Your task to perform on an android device: save the document for me with the name "Office meeting 2023" on the Microsoft 365 (Office) app."
Image 0: 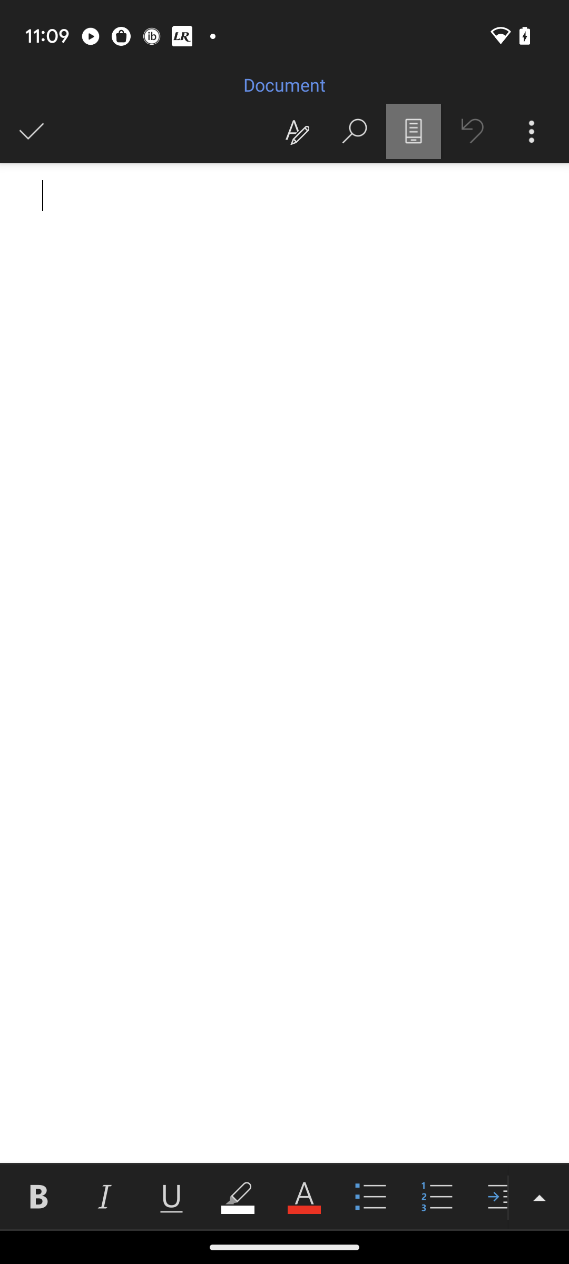
Click on the text "Document" at the top.
Step 0: click (284, 85)
Image 3: 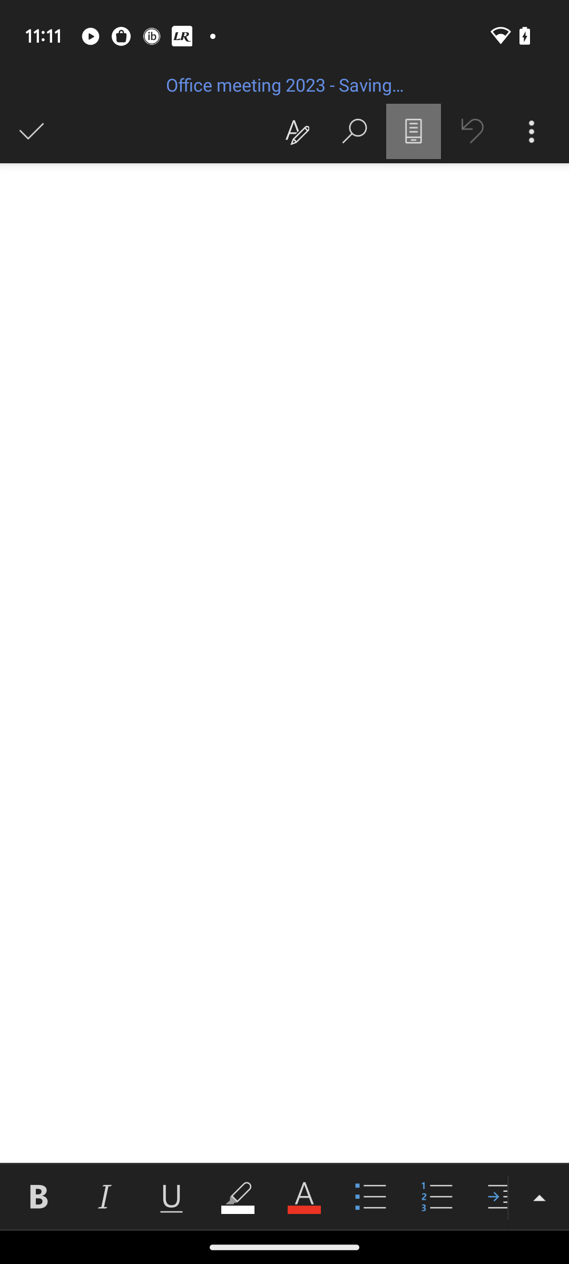
Click on the right click icon at the top left corner.
Step 3: click (31, 131)